Your task to perform on an android device: I want to view the build number of my device.
Image 0: 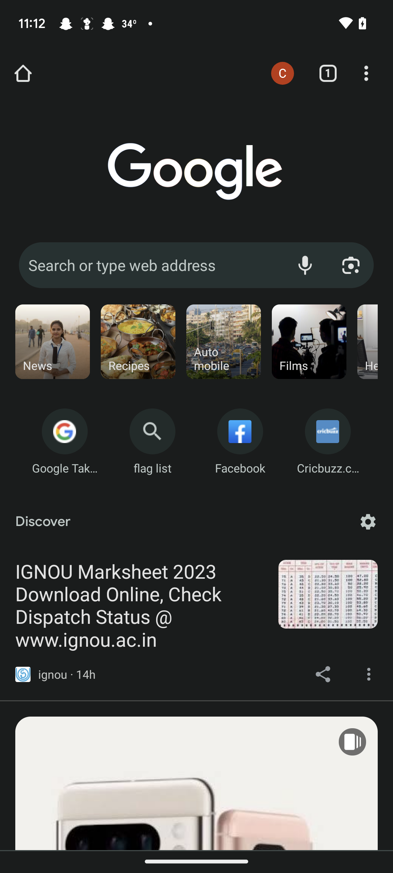
Open the setting app
Step 0: open app "Settings"
Image 1: 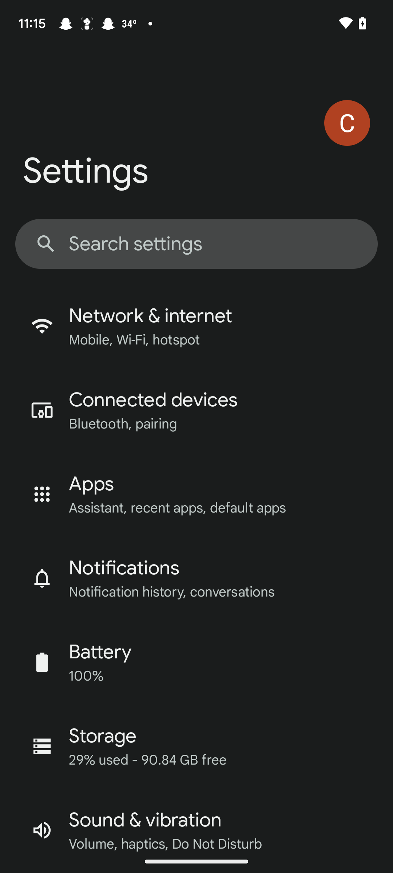
Swipe up to view about phone
Step 1: scroll down
Image 2: 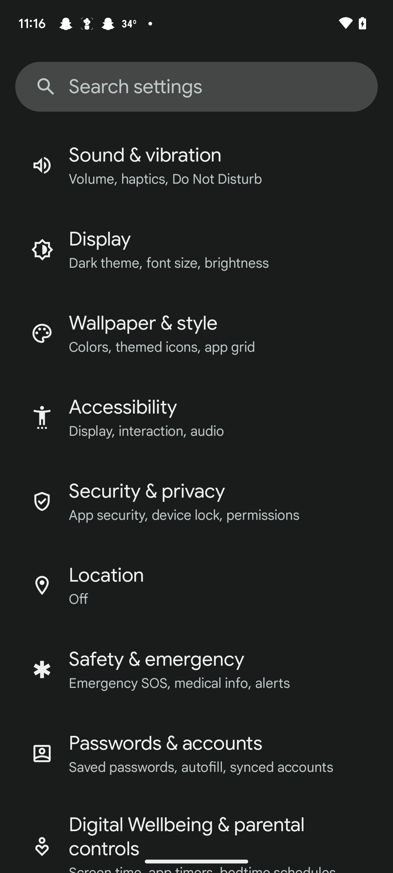
Swipe up to view about phone
Step 2: scroll down
Image 3: 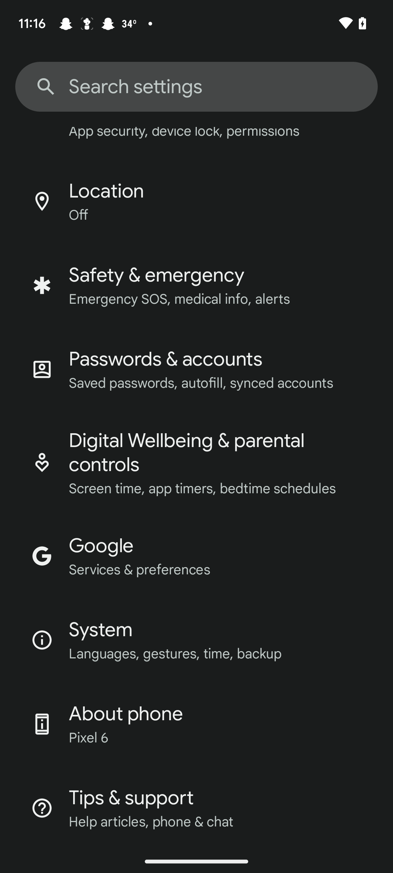
Click on the about phone
Step 3: click (223, 723)
Image 4: 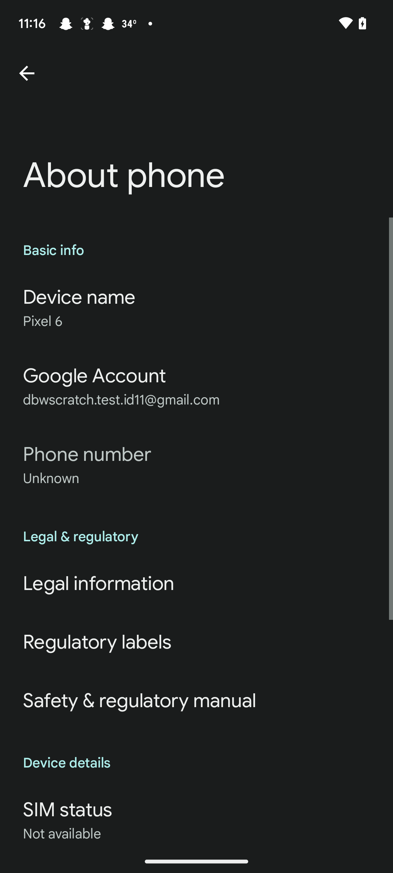
Swipe up to check the build number
Step 4: scroll down
Image 5: 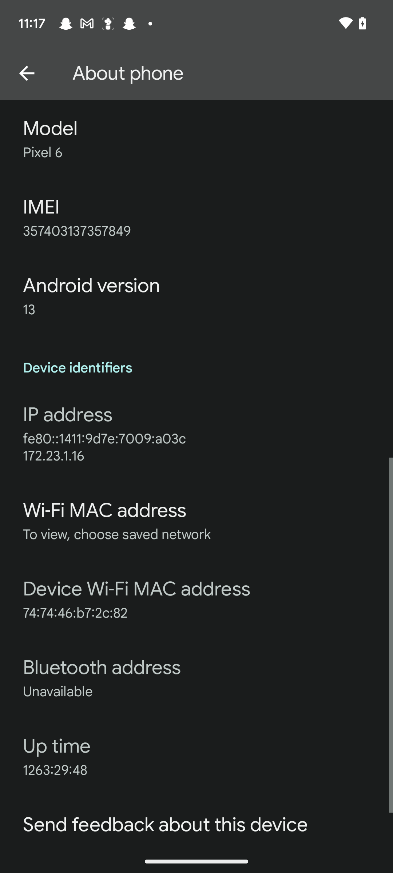
Swipe up to check the build number
Step 5: scroll down